Your task to perform on an android device: Type in a Search bar and Search for Gita's Ways To Lead Your Life by Birister Sharma.
Image 0: 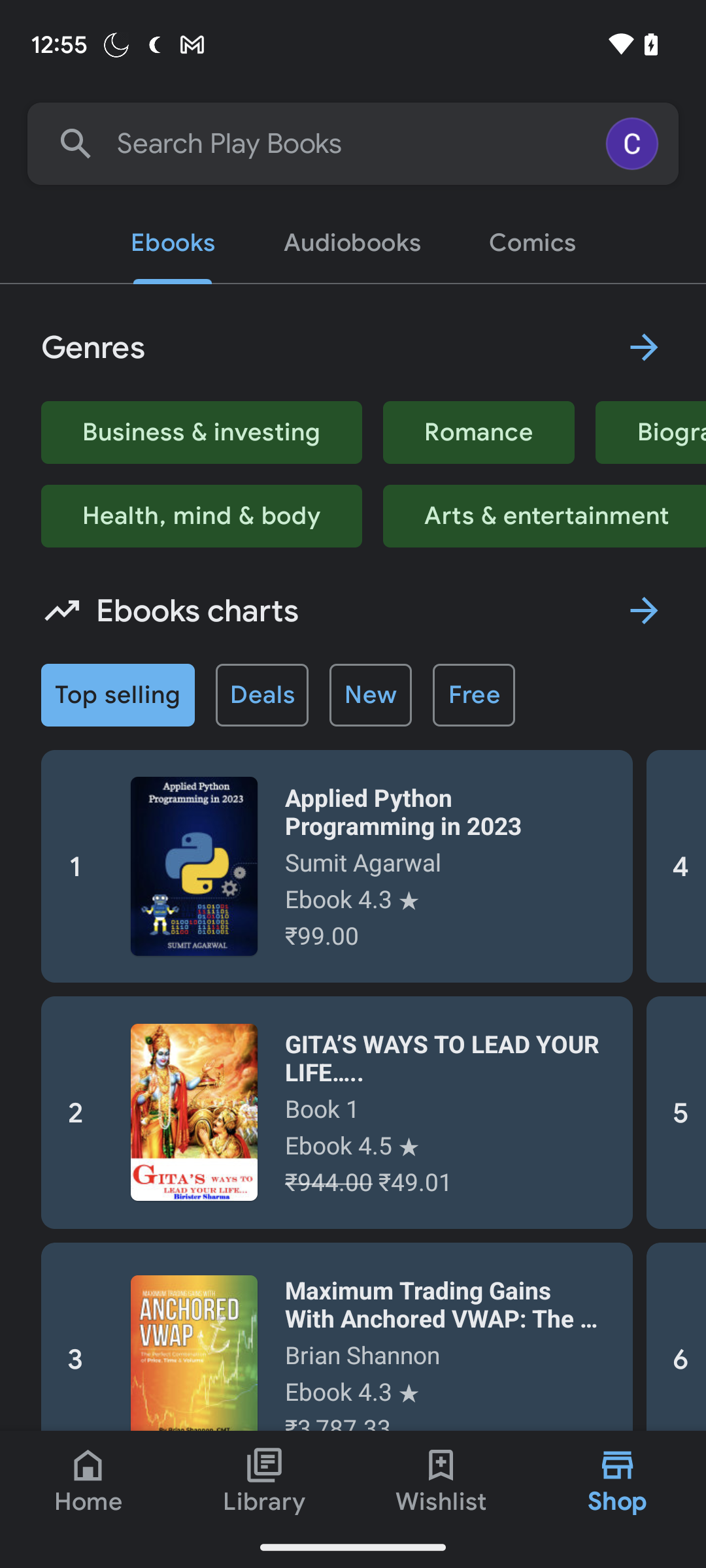
Click on the Search icon at the left top corner of the screen
Step 0: click (353, 143)
Image 1: 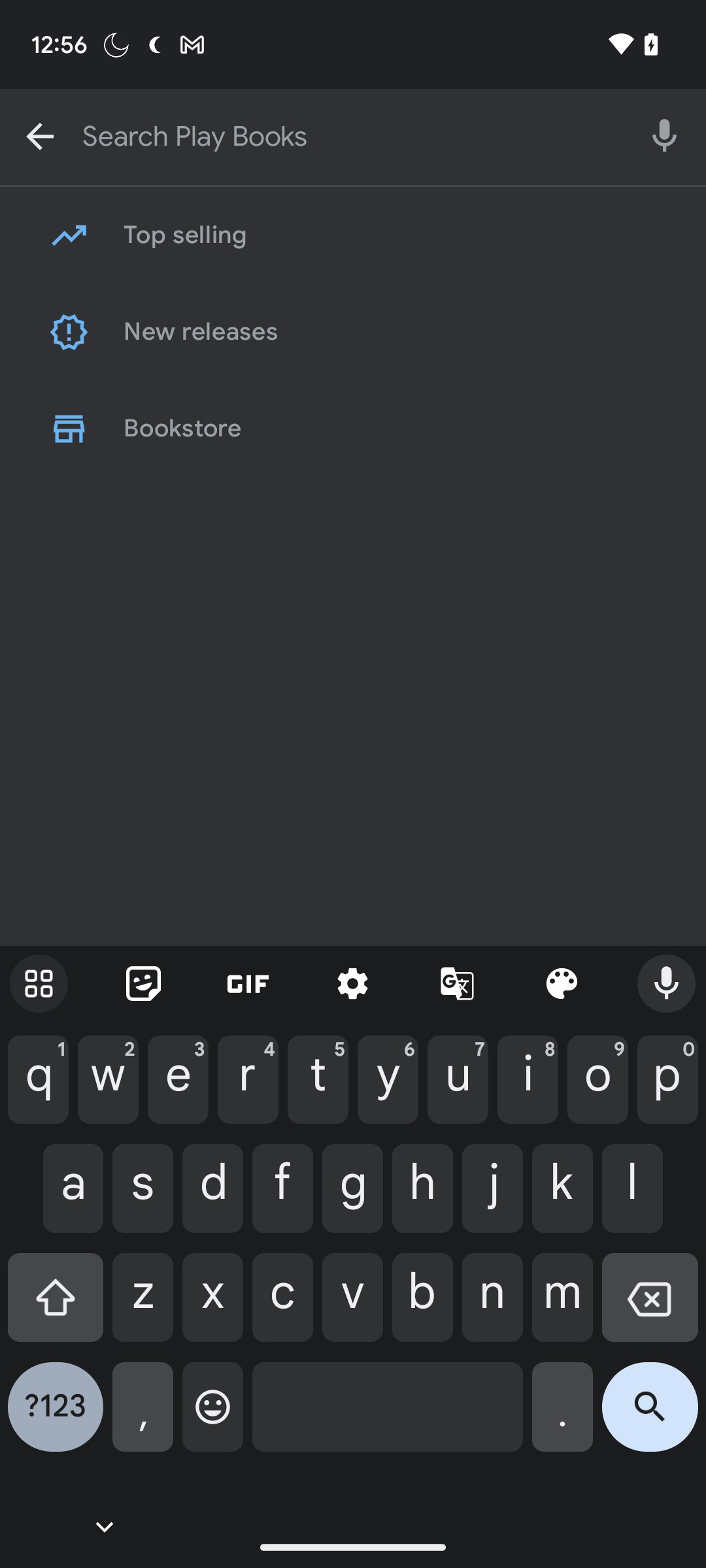
Type Gita's Ways To Lead Your Life by Birister Sharma
Step 1: type "Gita's Ways To Lead Your Life by Birister Sharma"
Image 2: 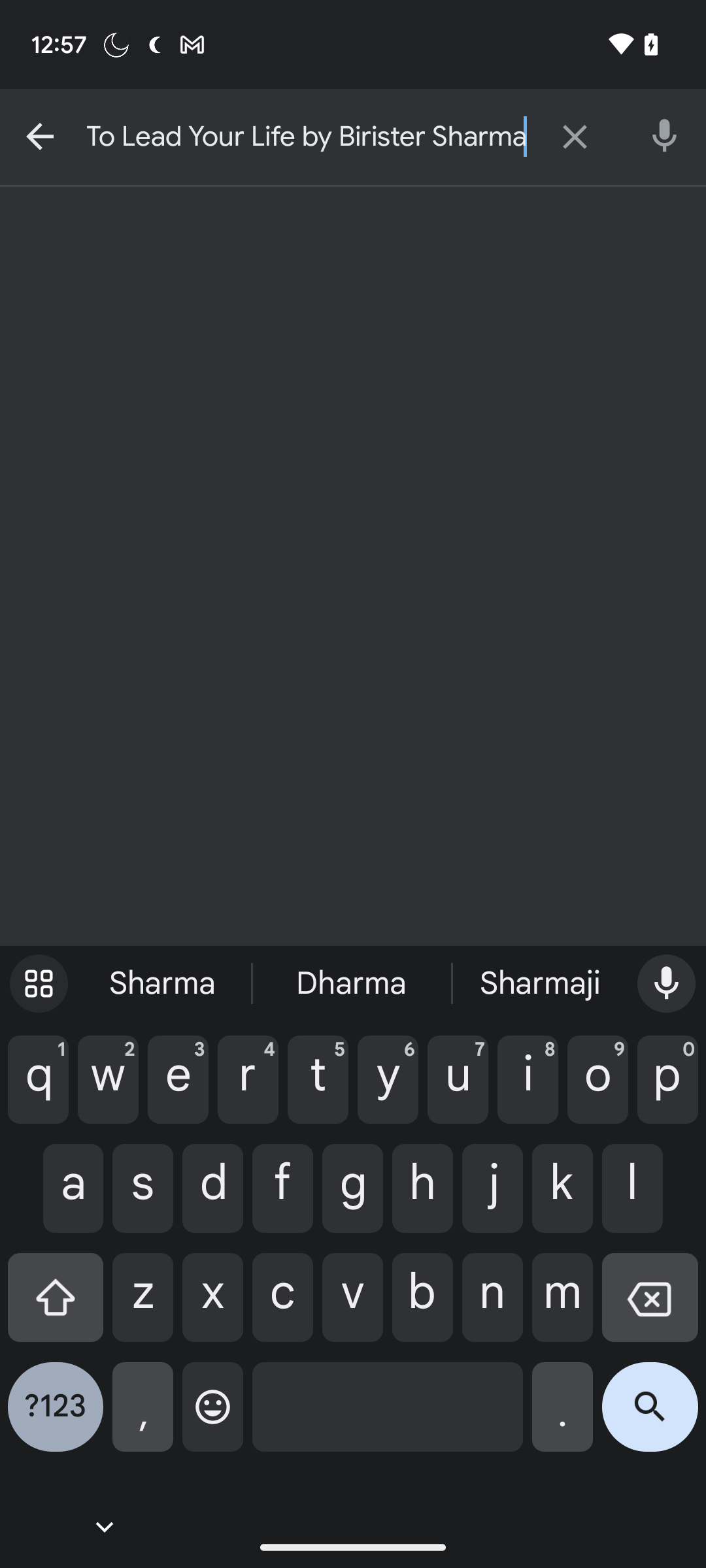
Click on the search icon at the bottom right corner of the screen.
Step 2: click (650, 1417)
Image 3: 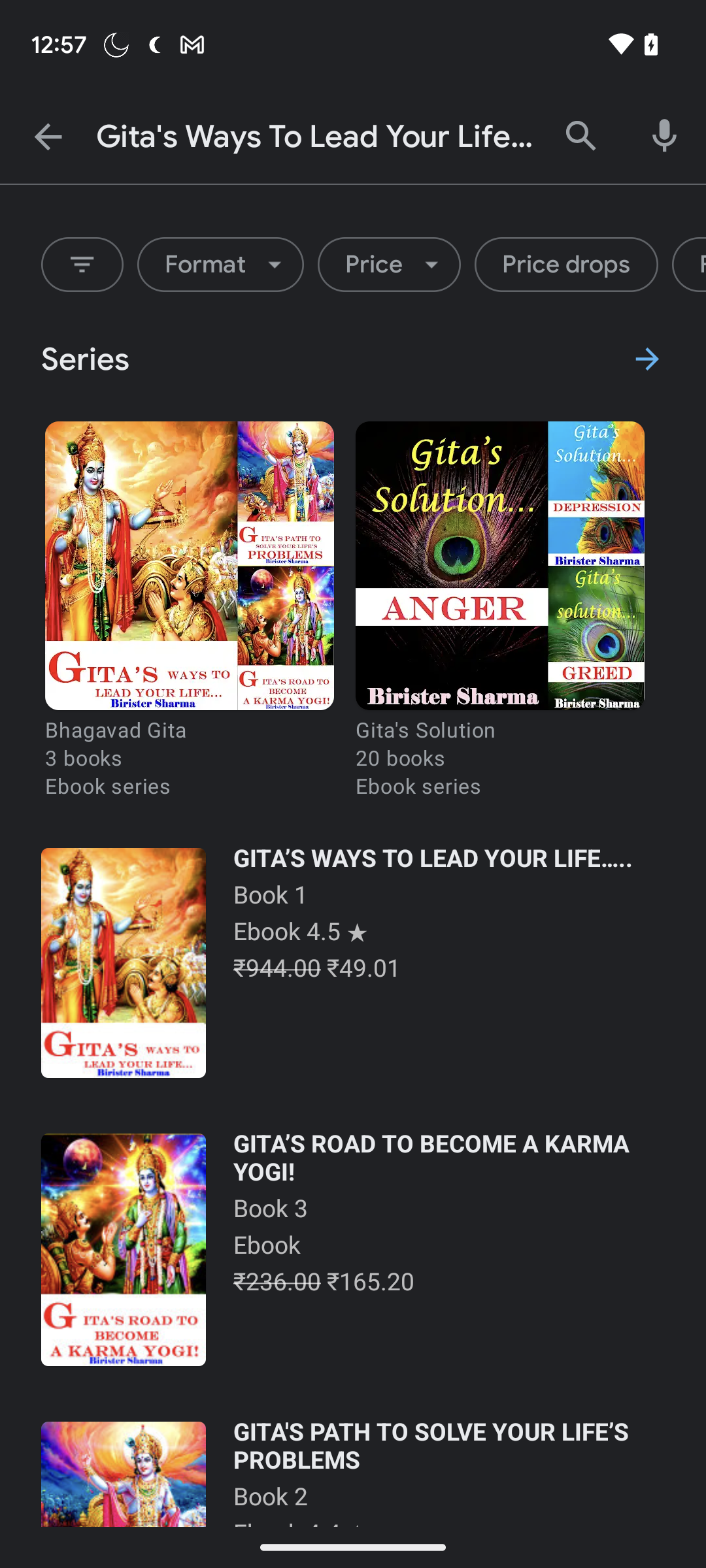
Click on Gita's Ways To Lead Your Life
Step 3: click (435, 857)